Your task to perform on an android device: Go to the Fit help section & ask the question tracking activities are not correct
Image 0: 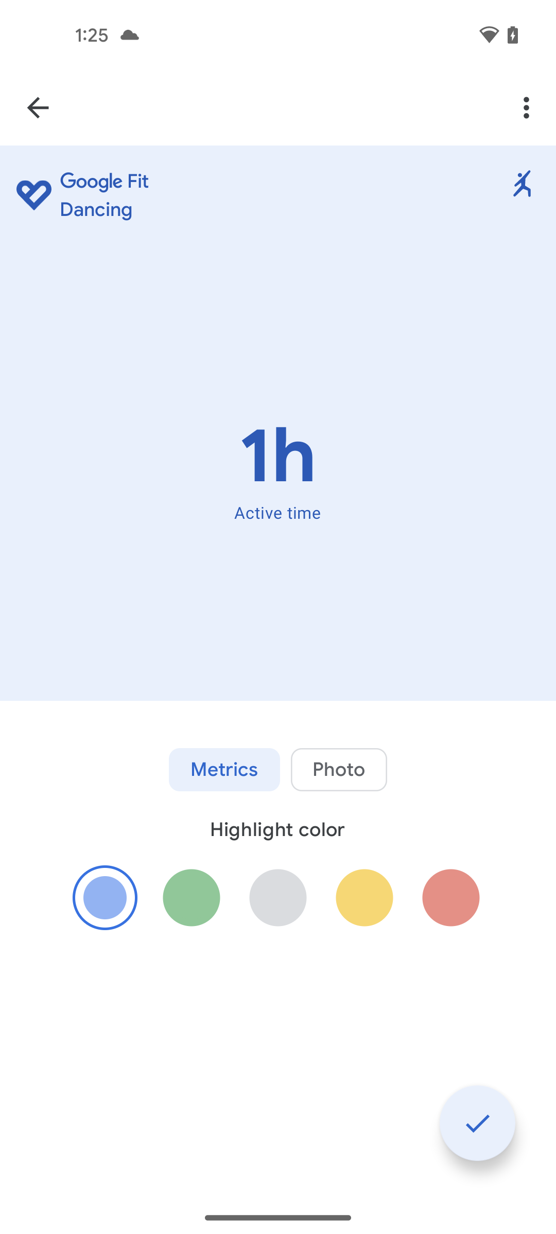
go back
Step 0: press back button
Image 1: 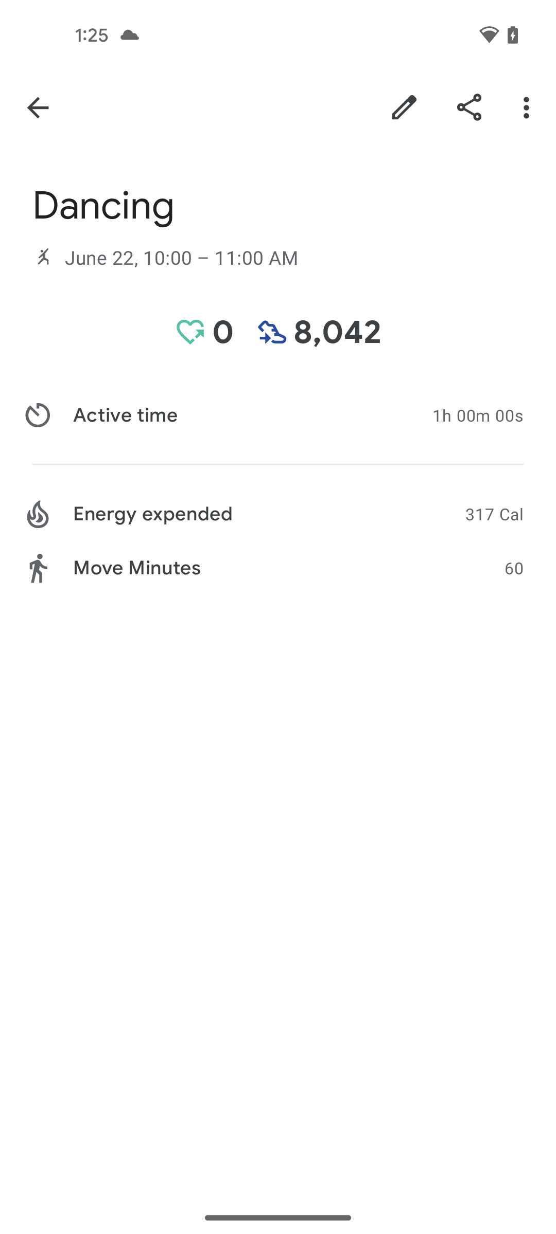
go back again
Step 1: press back button
Image 2: 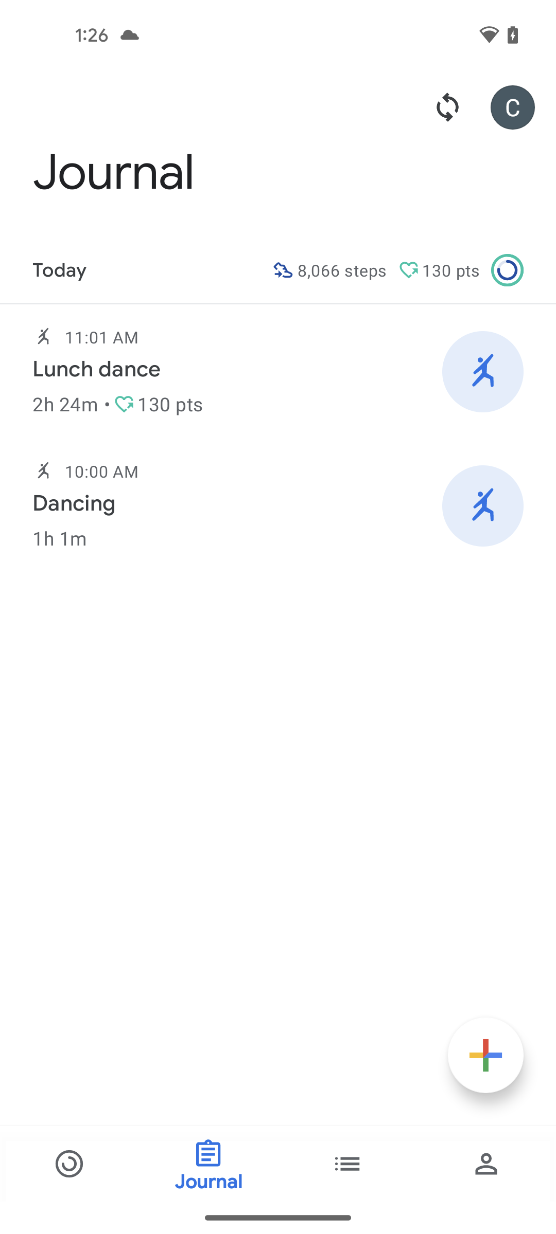
click on the google account profile icon at the top right corner of the screen
Step 2: click (518, 107)
Image 3: 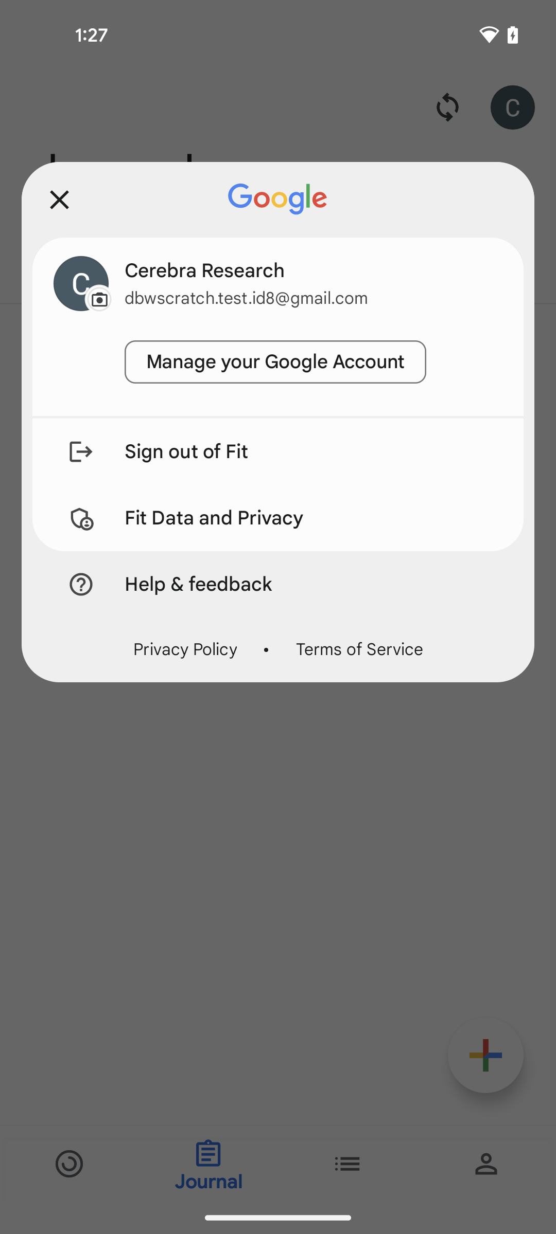
click on Help & feedback option
Step 3: click (313, 584)
Image 4: 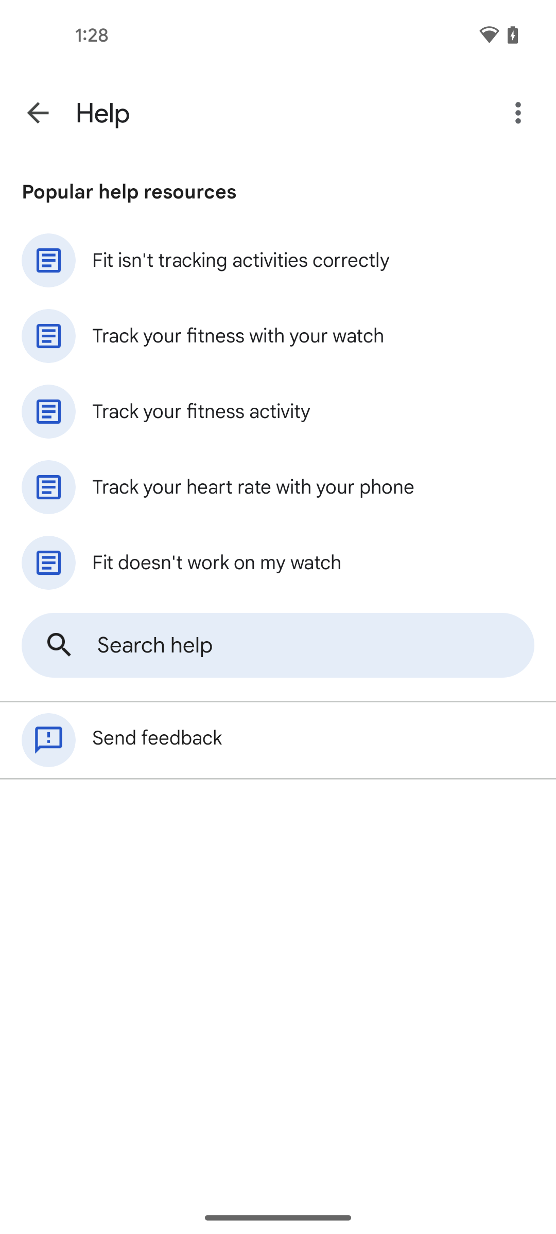
select first question Fit isn't tracking activities correctly
Step 4: click (241, 260)